Your task to perform on an android device: I'd want to read the reviews on this product so that I can make an informed decision.
Image 1: 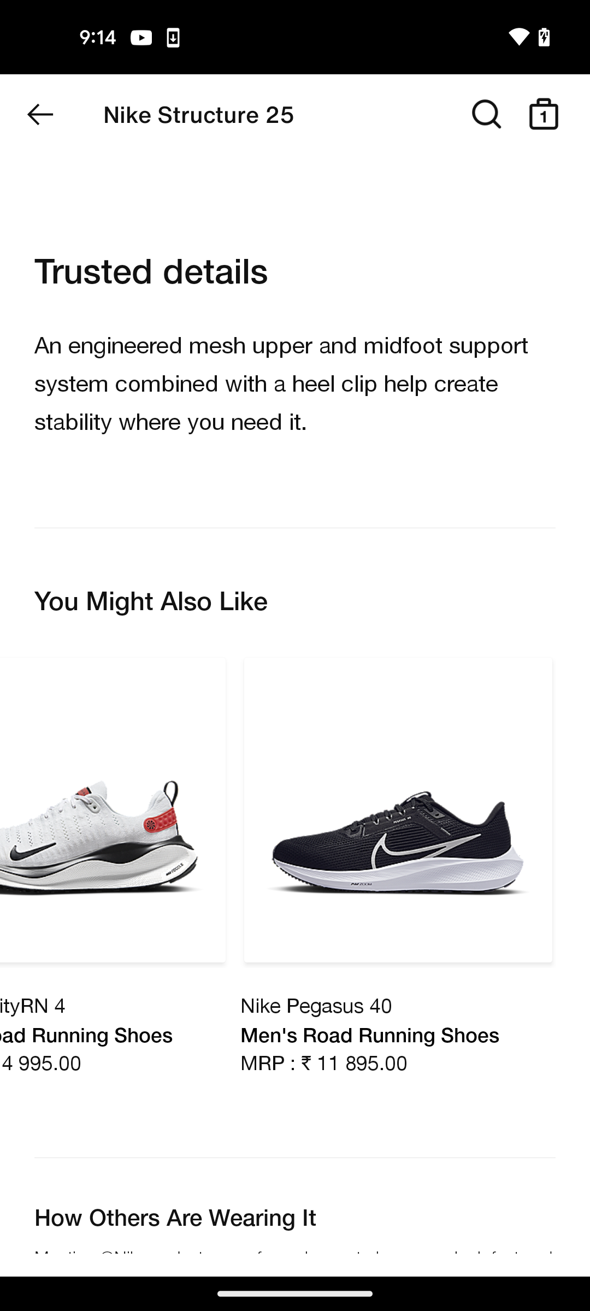
scroll up to see reviews section
Step 1: scroll up
Image 2: 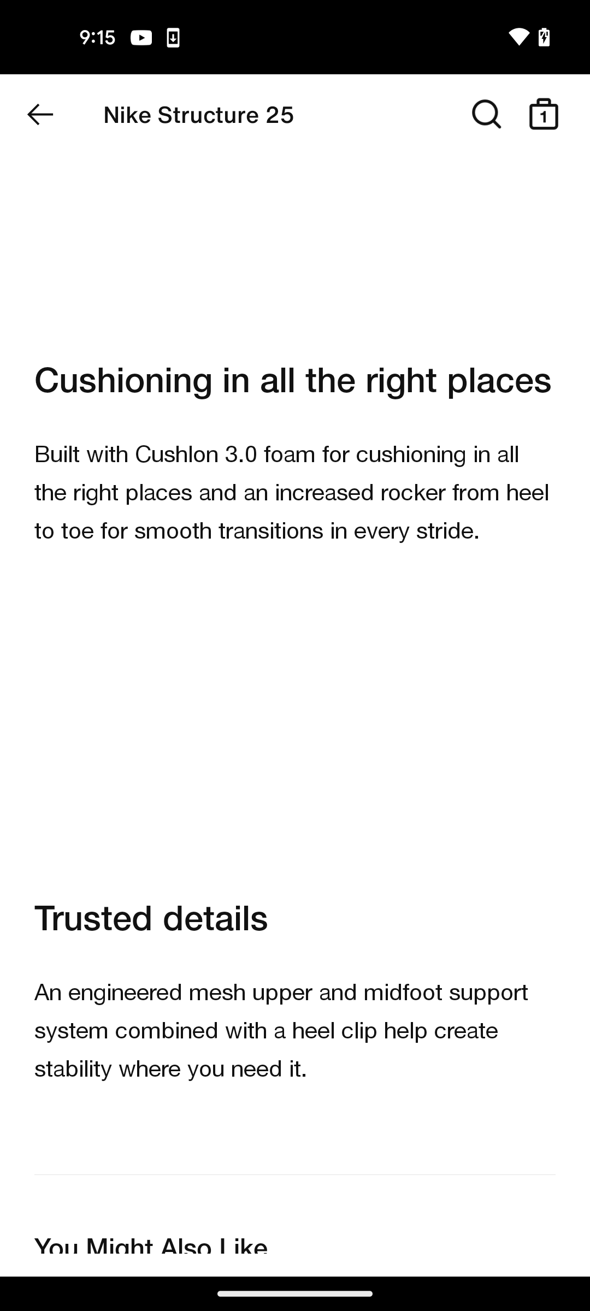
scroll up to see reviews section
Step 2: scroll up
Image 3: 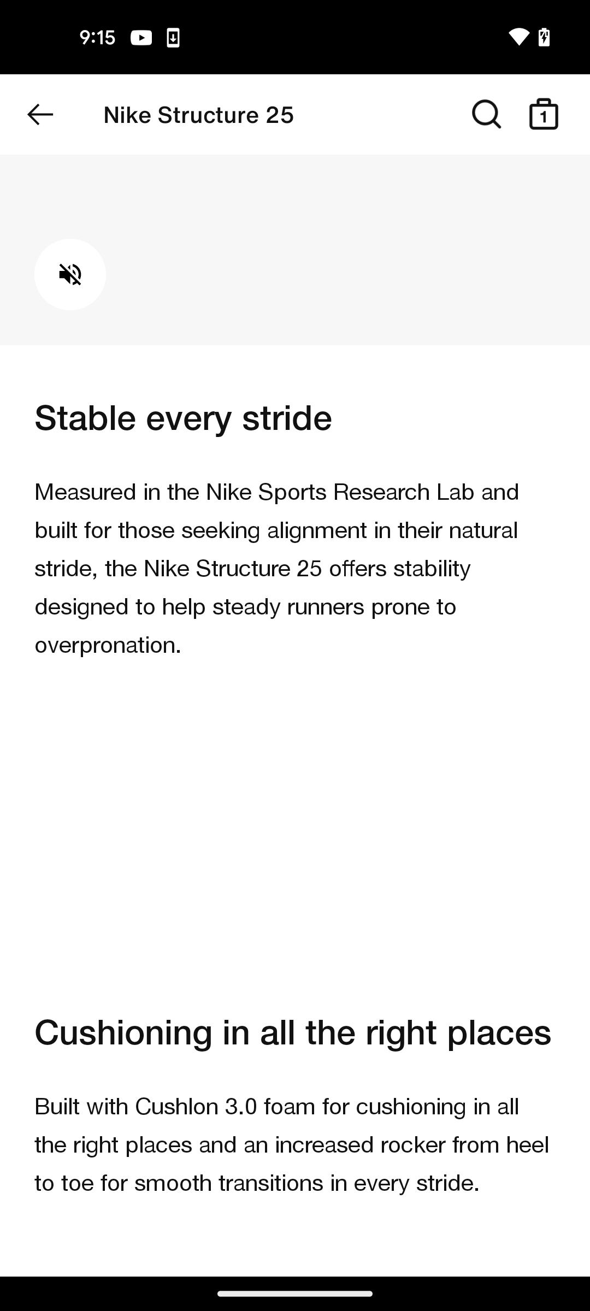
scroll up to see reviews section
Step 3: scroll up
Image 4: 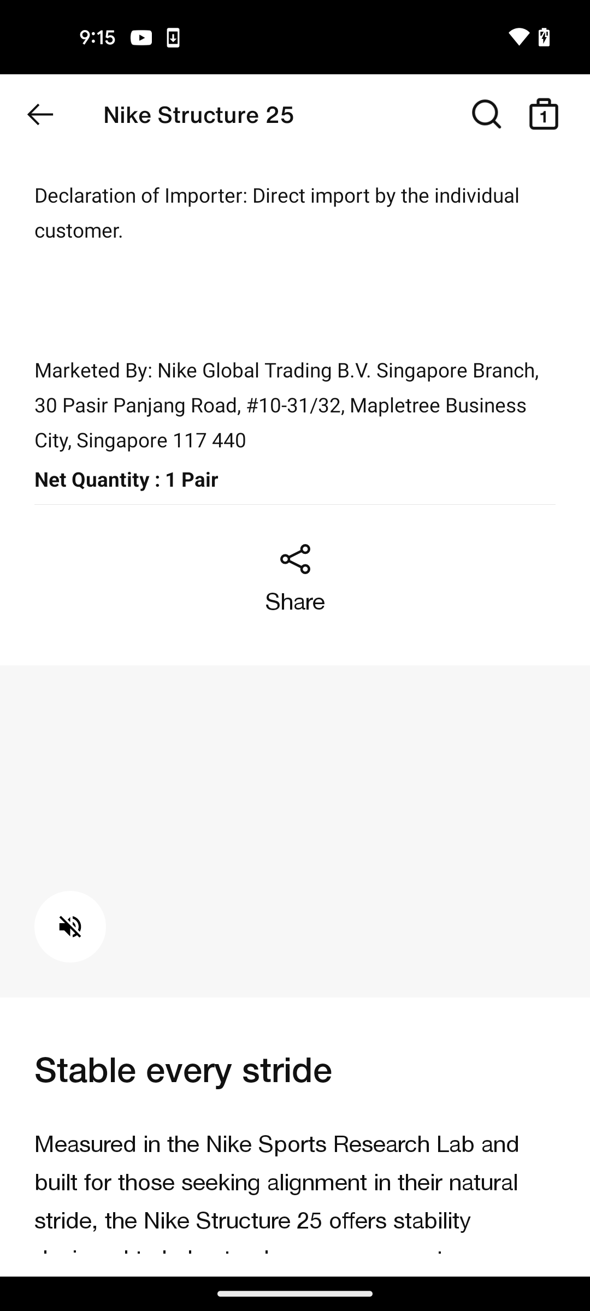
scroll up to see reviews section
Step 4: scroll up
Image 5: 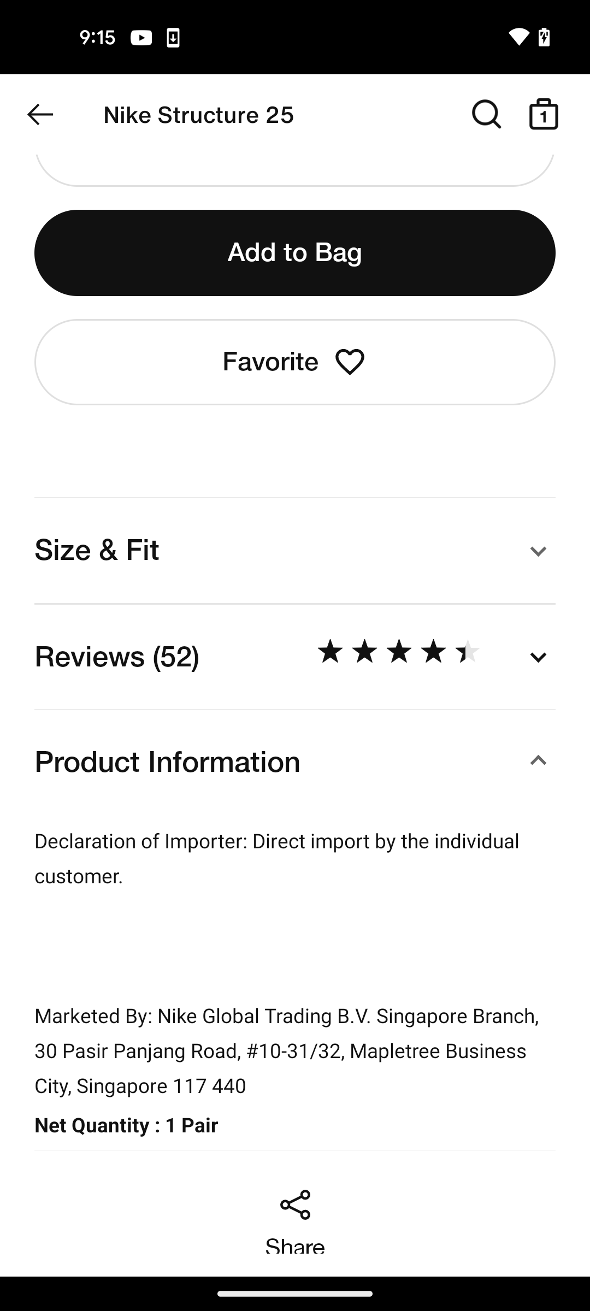
click on the reviews drop down section
Step 5: click (116, 657)